Your task to perform on an android device: On the Easy Dialer app Edit the contact information of my friend Natalie Larson to add the company name XYZ Pvt Ltd.
Image 0: 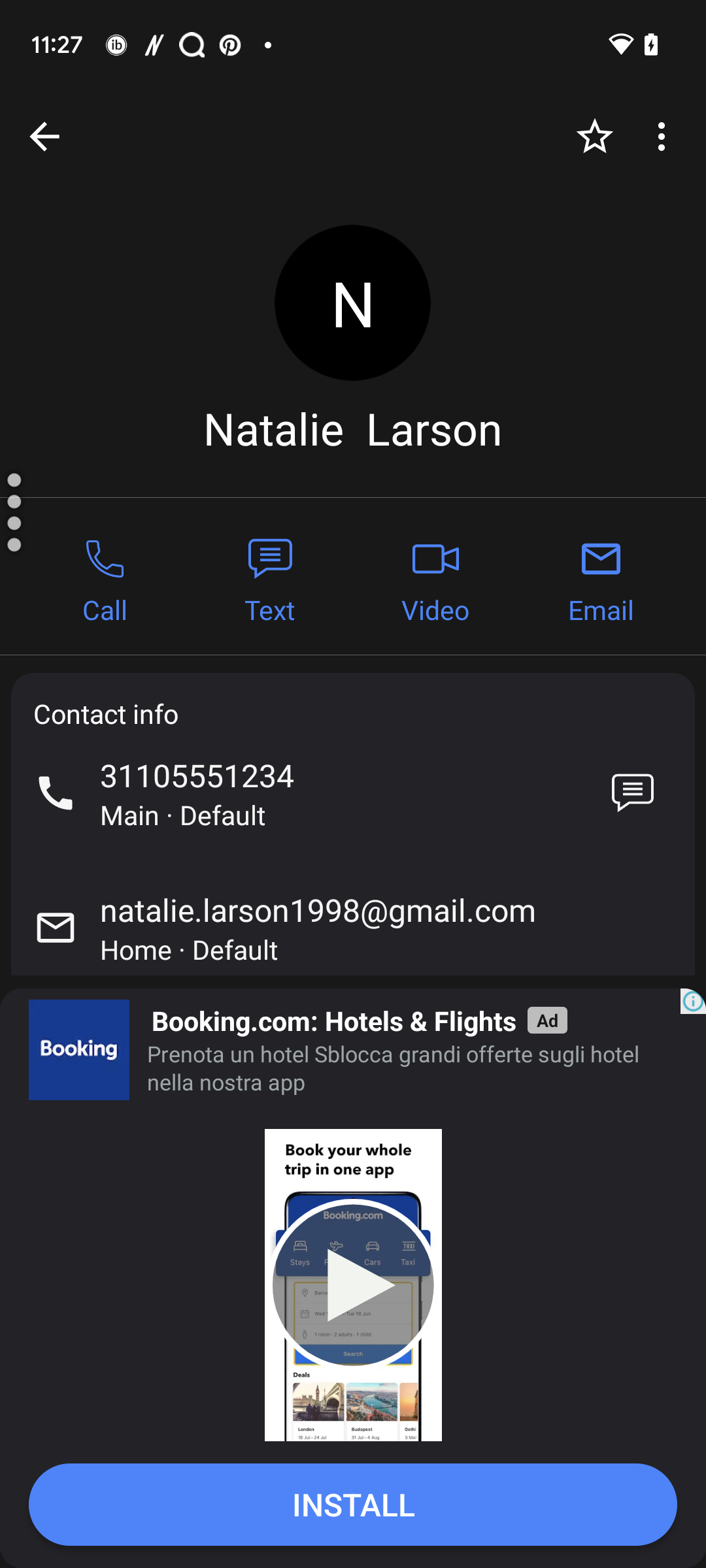
Click on the three dots at the top right corner of the screen.
Step 0: click (647, 146)
Image 1: 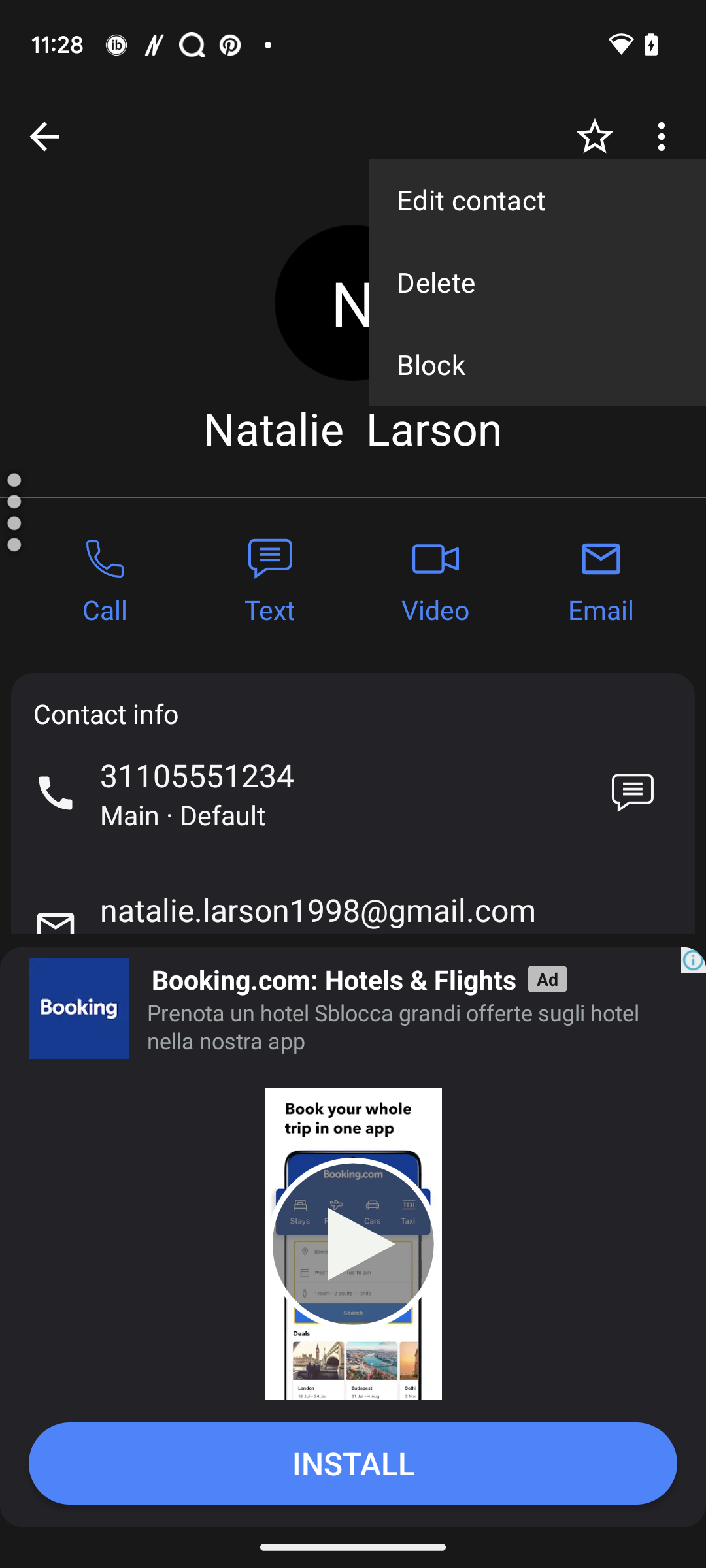
Click on the Edit Contact button.
Step 1: click (537, 199)
Image 2: 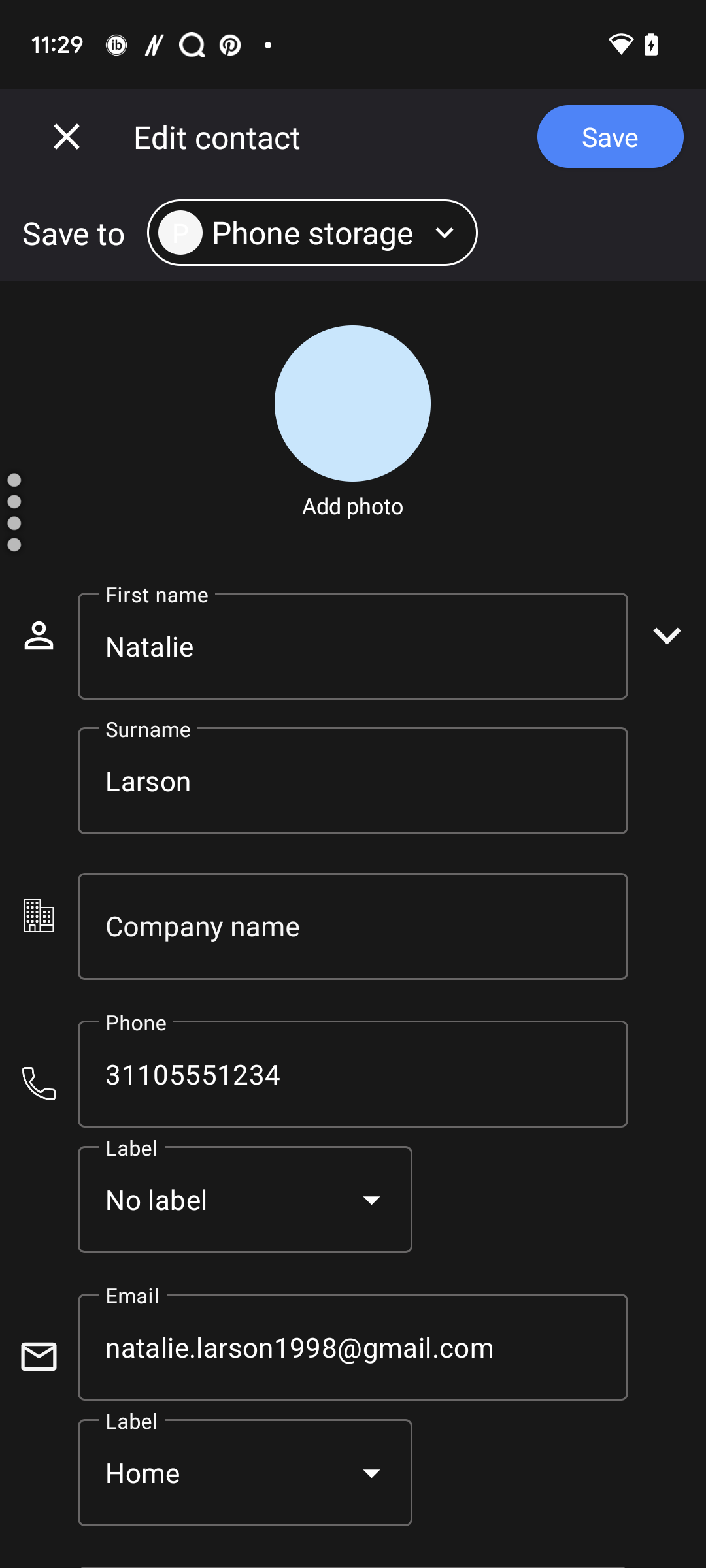
Click on the Company Name's Input box.
Step 2: click (352, 926)
Image 3: 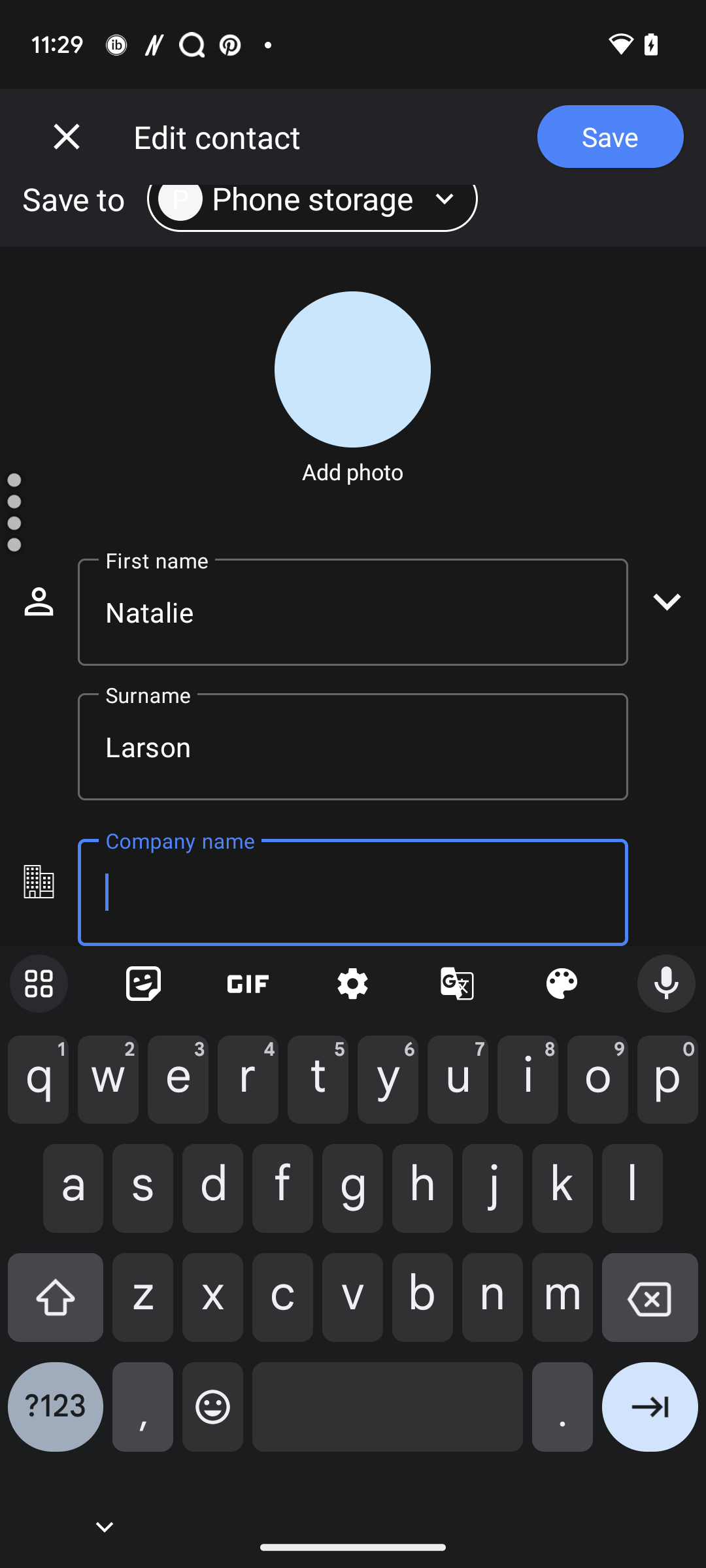
Type Company Name " XYZ Pvt Ltd"
Step 3: type " XYZ Pvt Ltd."
Image 4: 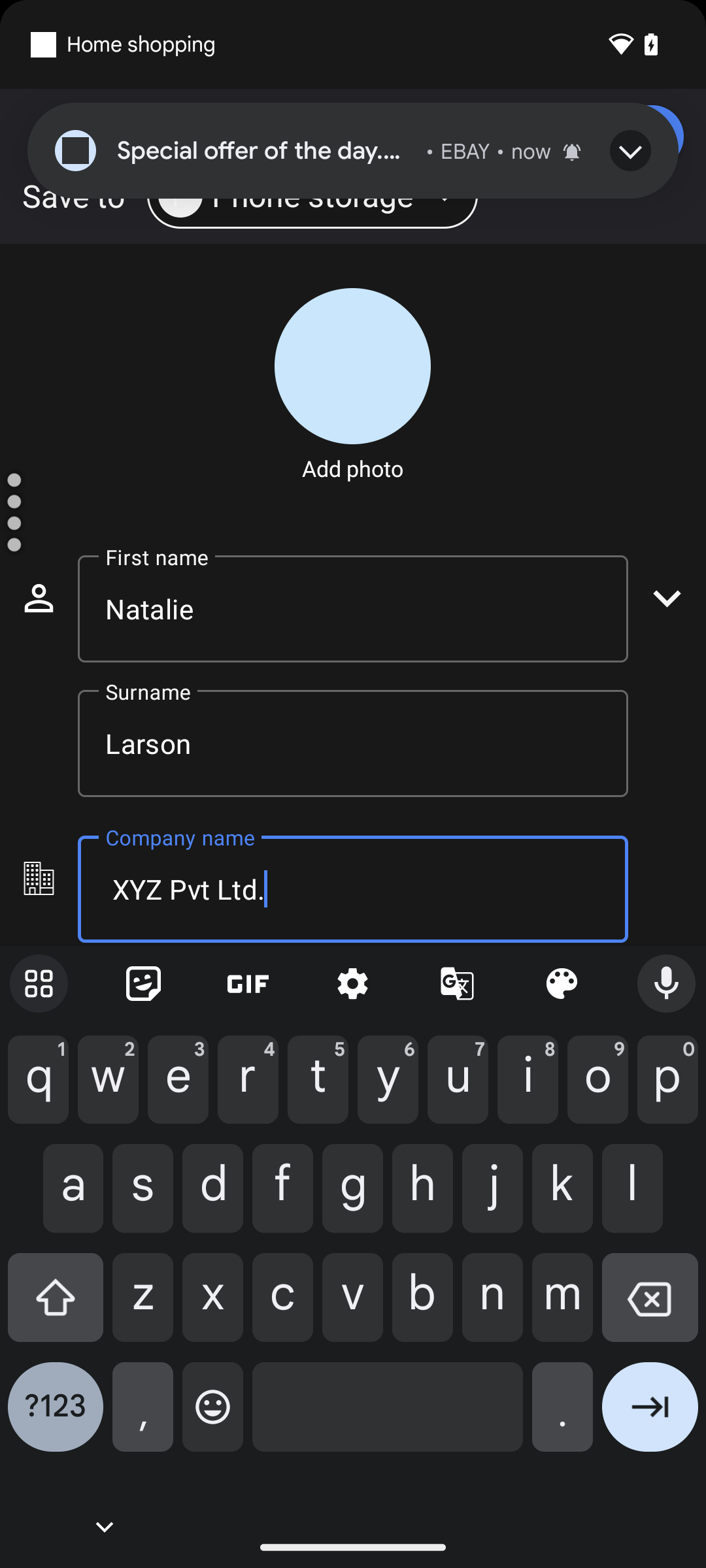
Click on the Save button at the top right corner of the screen.
Step 4: wait